Your task to perform on an android device: I liked the Hush Puppies Dress Shoes after viewing the product details. Add the Hush Puppies Dress Shoes to the cart in the Amazon app.
Image 0: 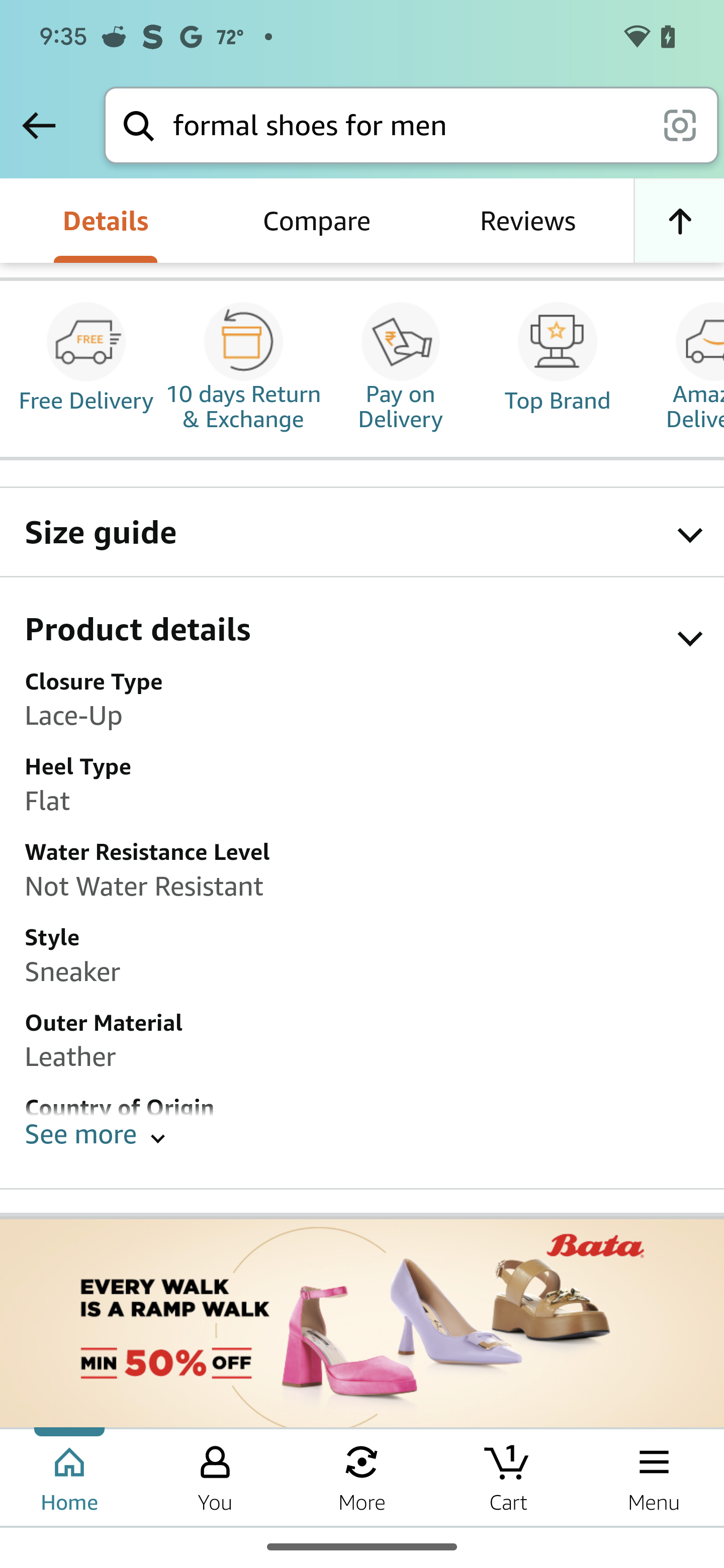
Swipe down on the screen
Step 0: scroll up
Image 1: 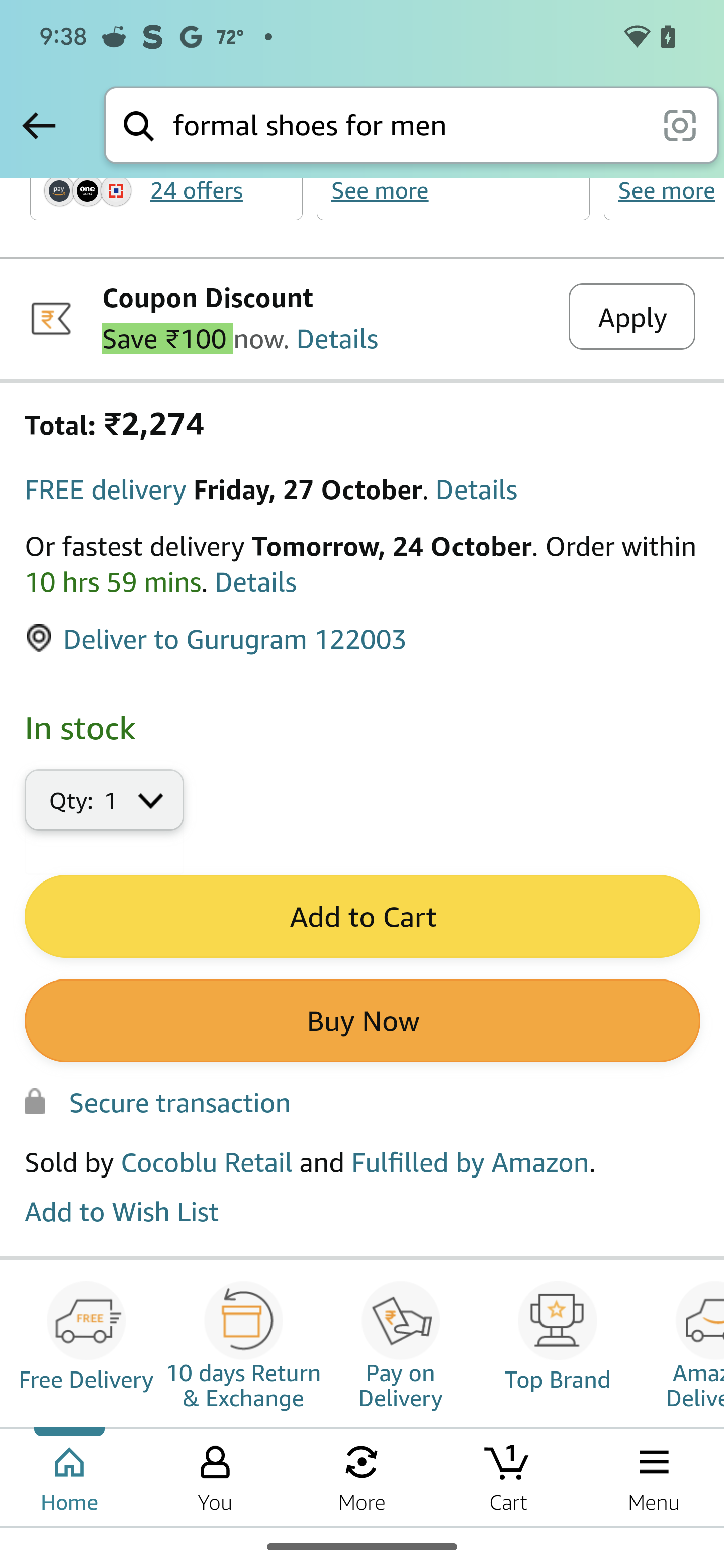
Click on the add to cart option
Step 1: click (362, 918)